Your task to perform on an android device: I want to view my photos in the Gallery app that I clicked when I visited my favorite places, the Deutsches Museum and Neuschwanstein Castle, last year, and I also want to show these photos to my wife to remember those days.
Image 0: 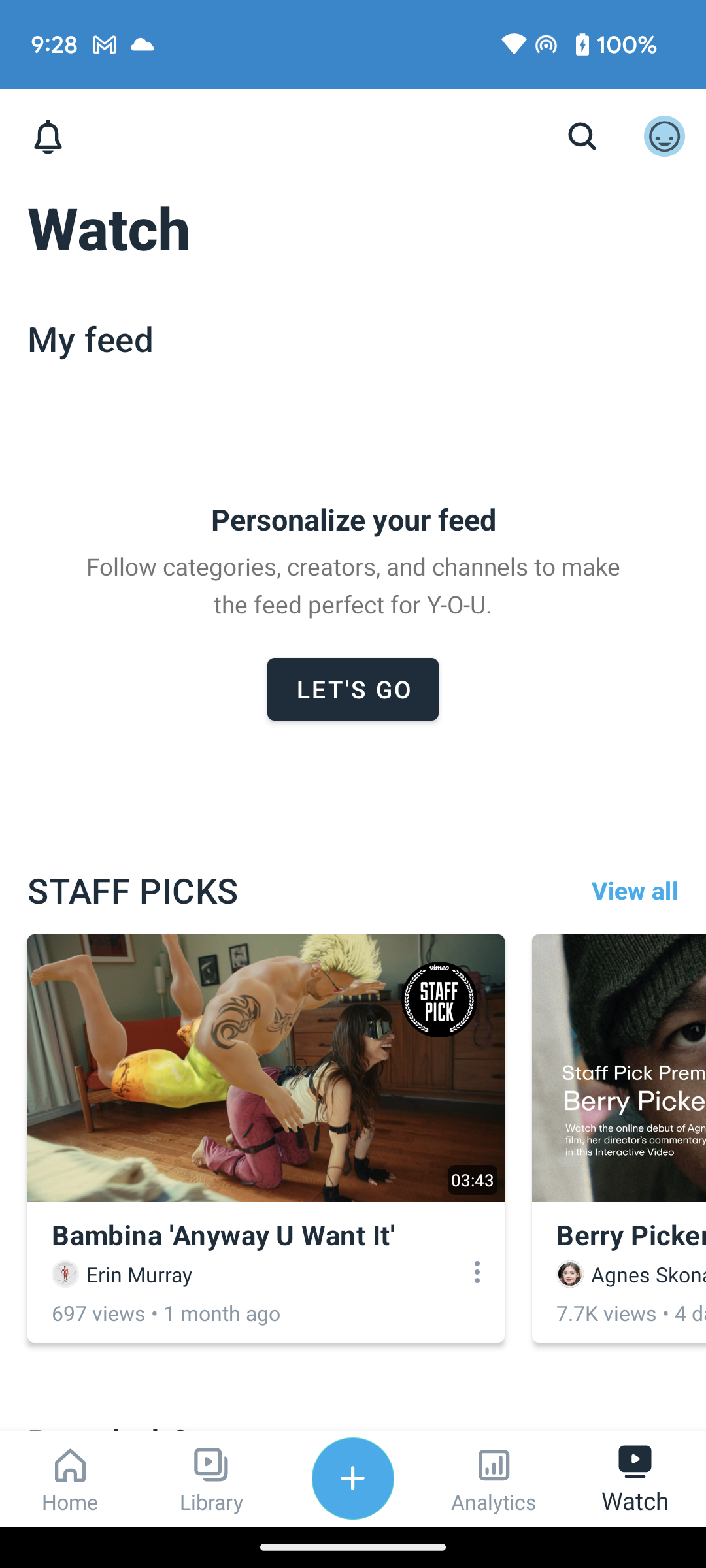
Open the Gallery app
Step 0: open app "Gallery"
Image 1: 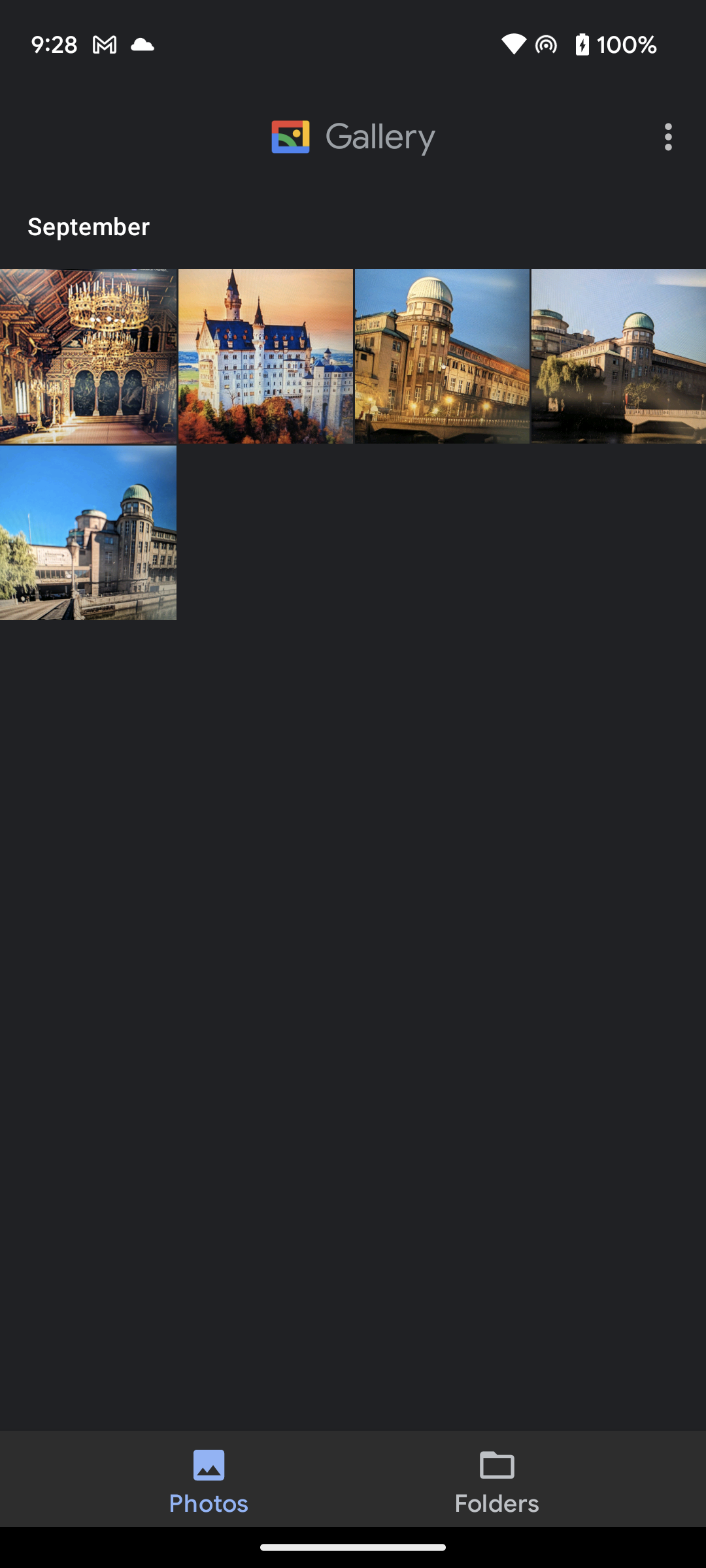
Click on the first photo to view it in full screen.
Step 1: click (88, 532)
Image 2: 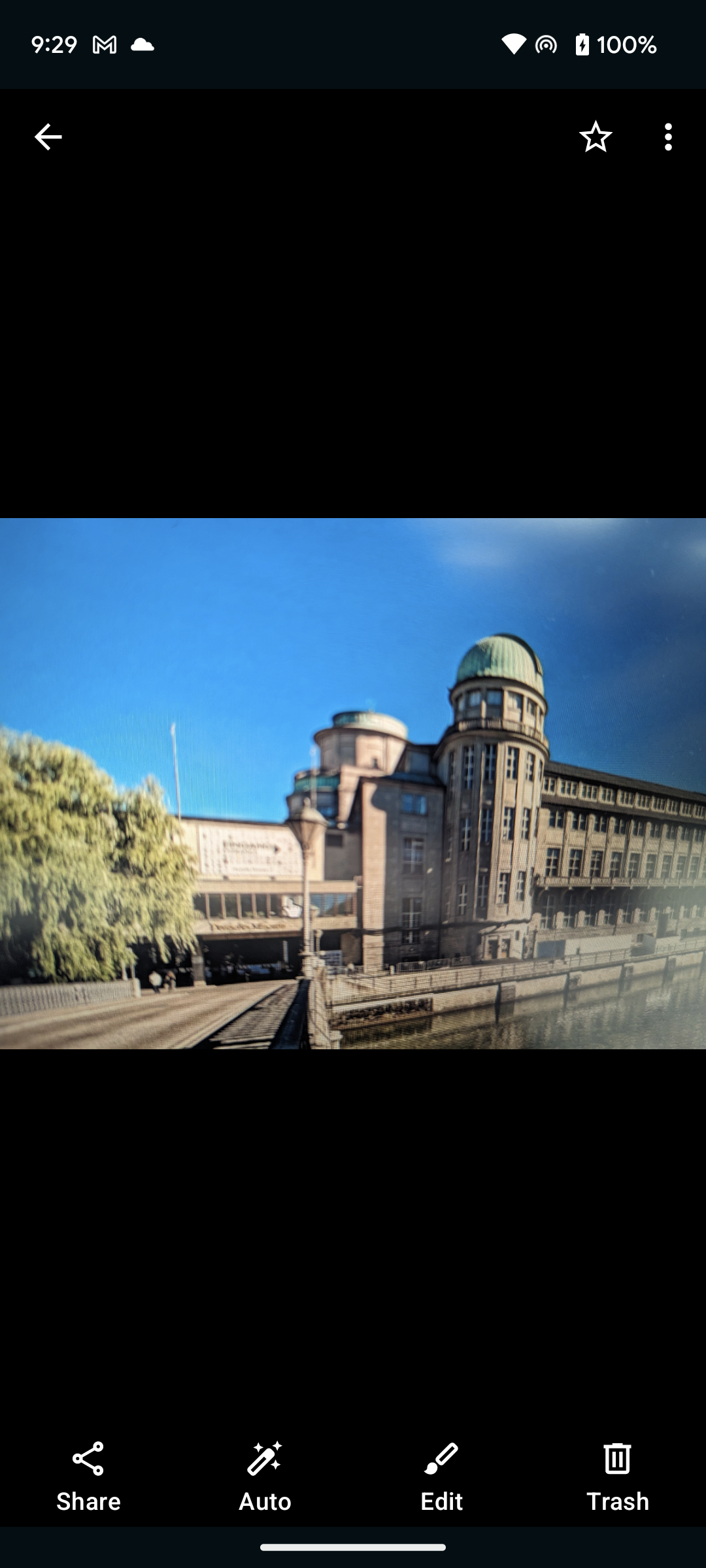
Swipe right to view more photos
Step 2: scroll left
Image 3: 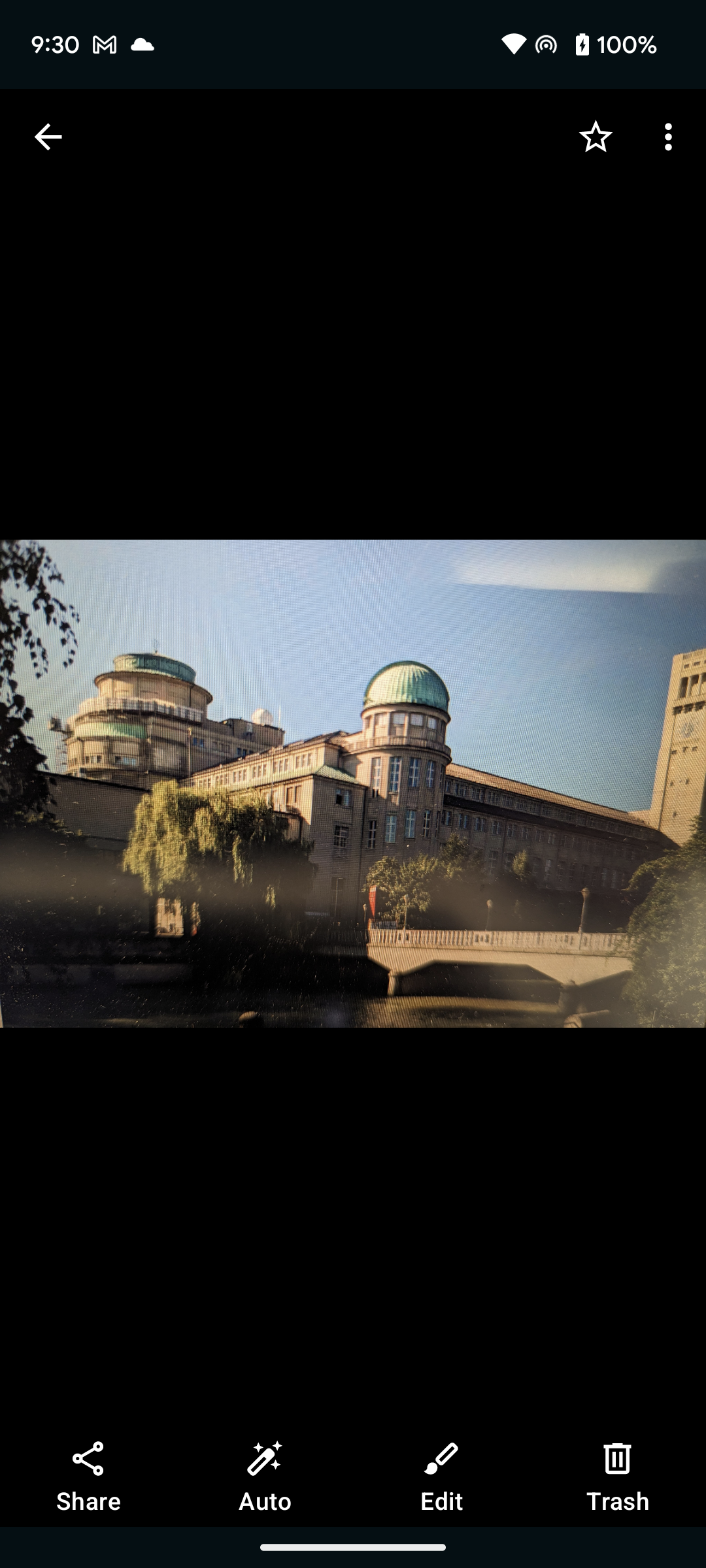
Swipe right to view more photos
Step 3: scroll left
Image 4: 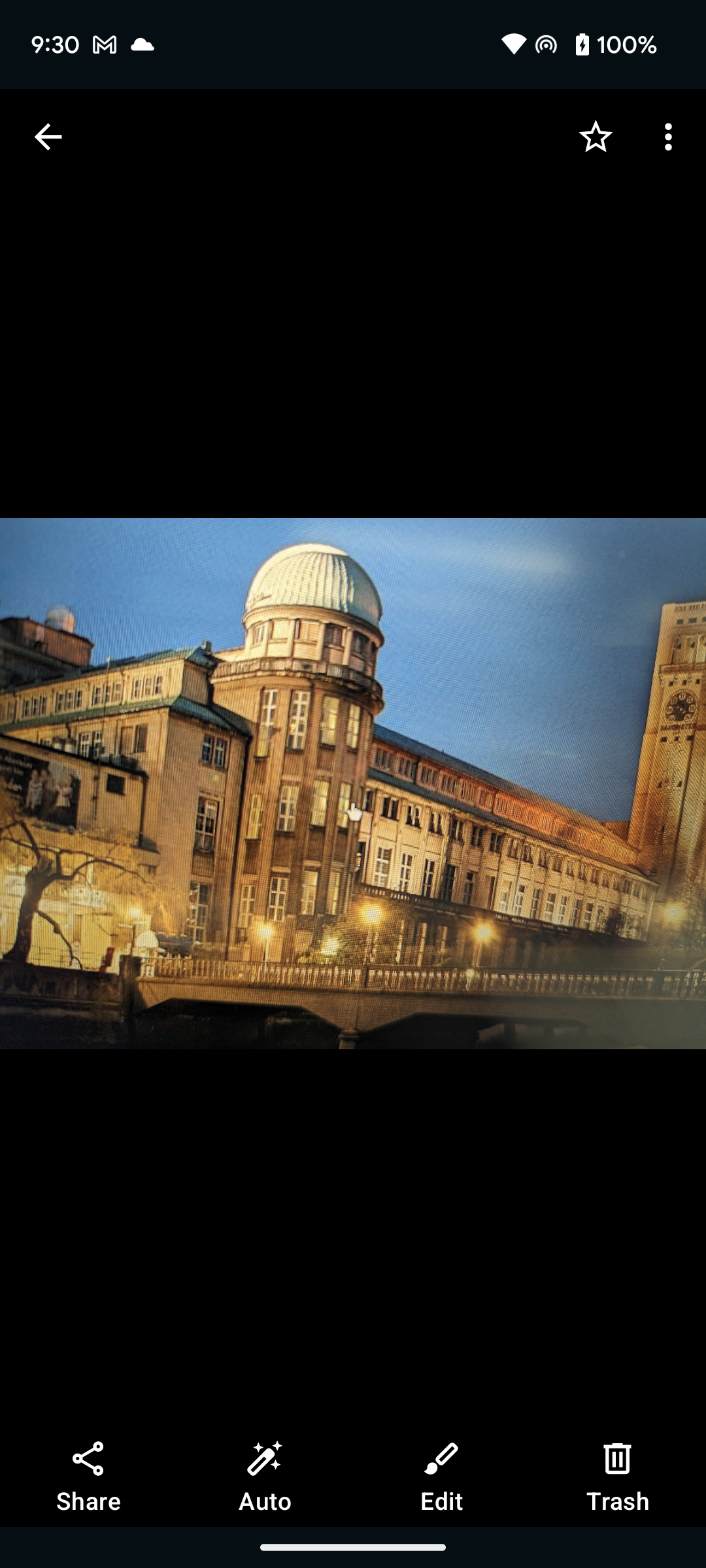
Swipe right to view more photos
Step 4: scroll left
Image 5: 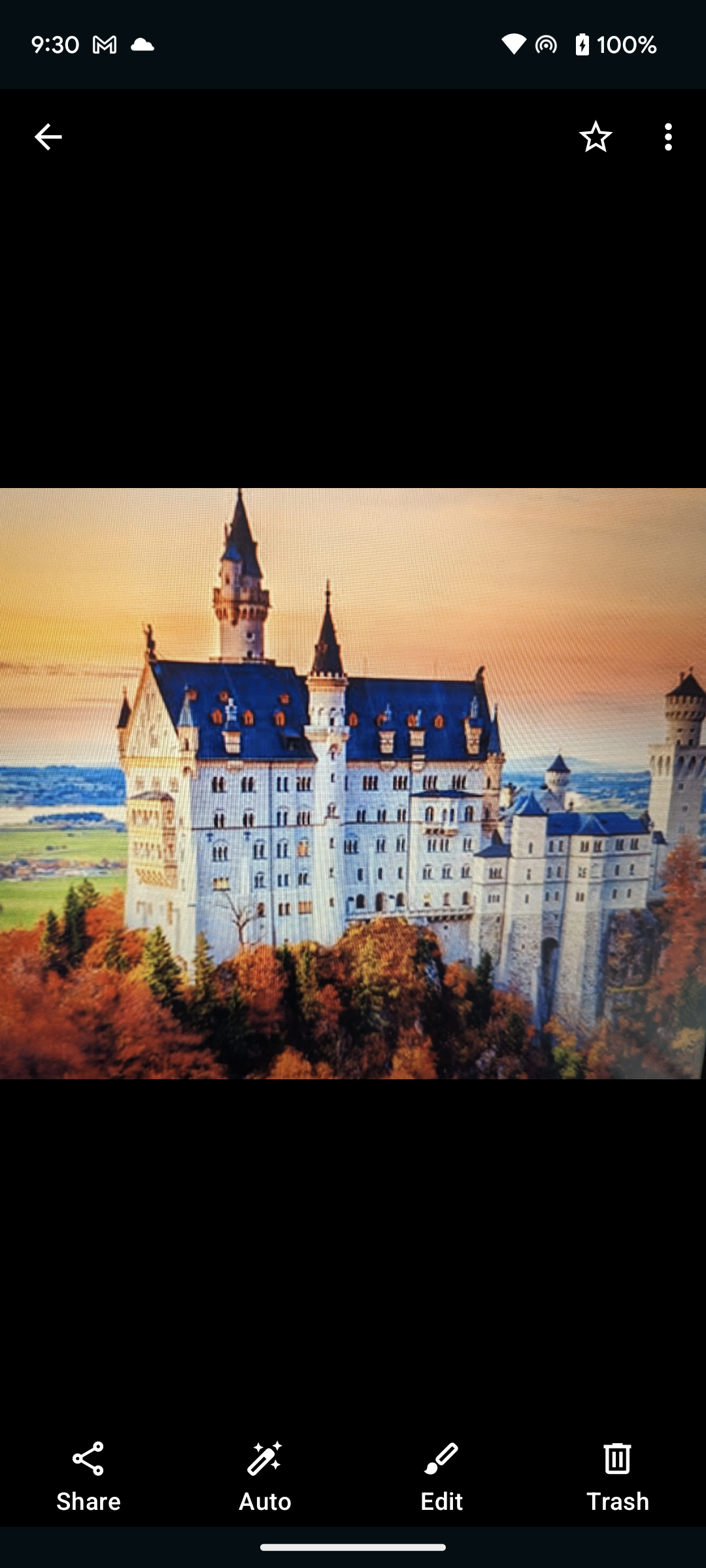
Swipe right to view more photos
Step 5: scroll left